Your task to perform on an android device: Search for event funeral in calendar App .
Image 0: 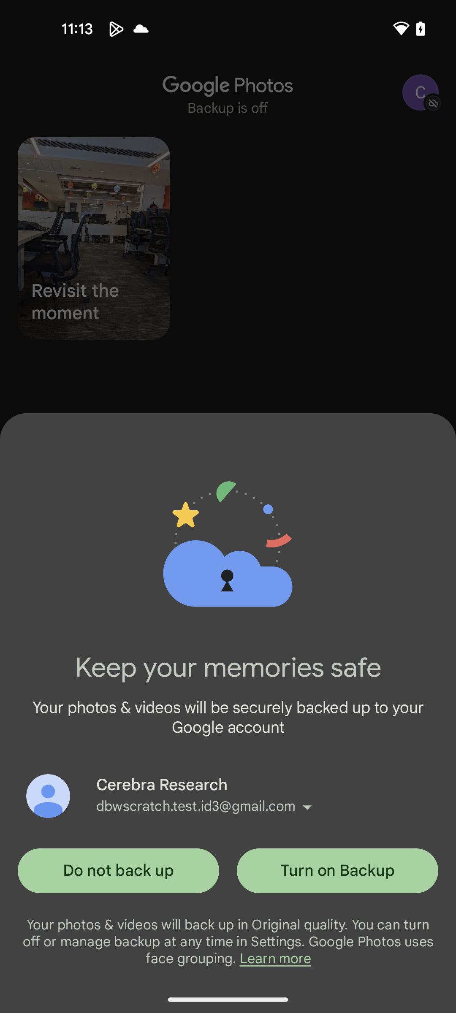
Open Calendar App
Step 0: open app "Calendar"
Image 1: 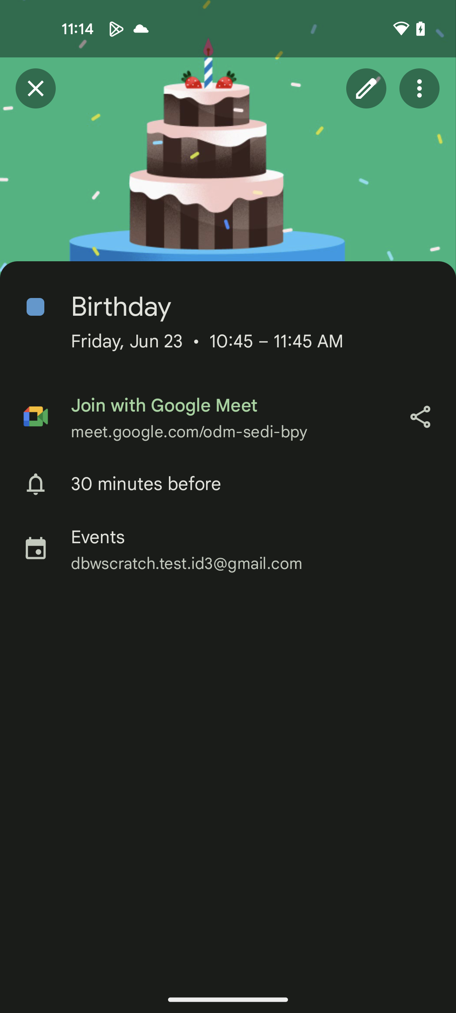
Get back to the  previous page of calendar App
Step 1: press back button
Image 2: 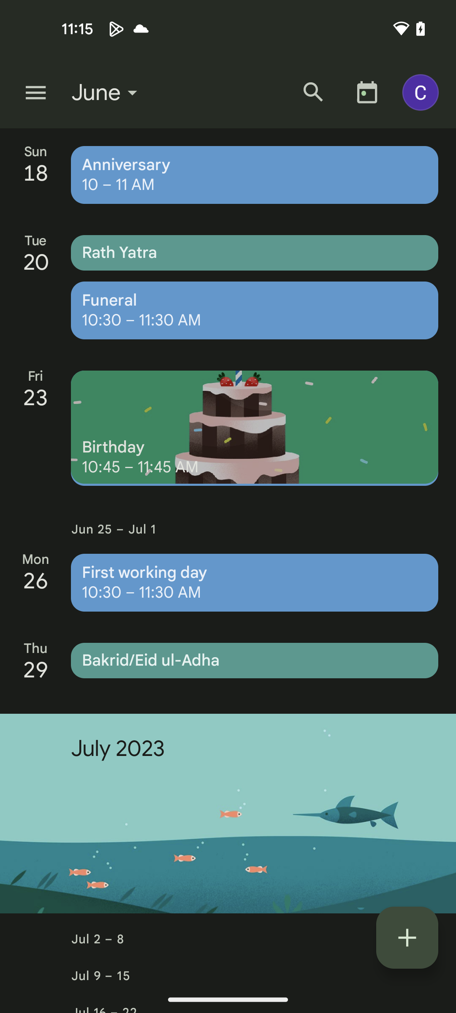
Click on the search icon at the top of the screen
Step 2: click (313, 92)